Your task to perform on an android device: I have to edit the phone number of my friend, Brian. I have to add his another phone number 9149069348. Edit the contact in the drupe app.
Image 0: 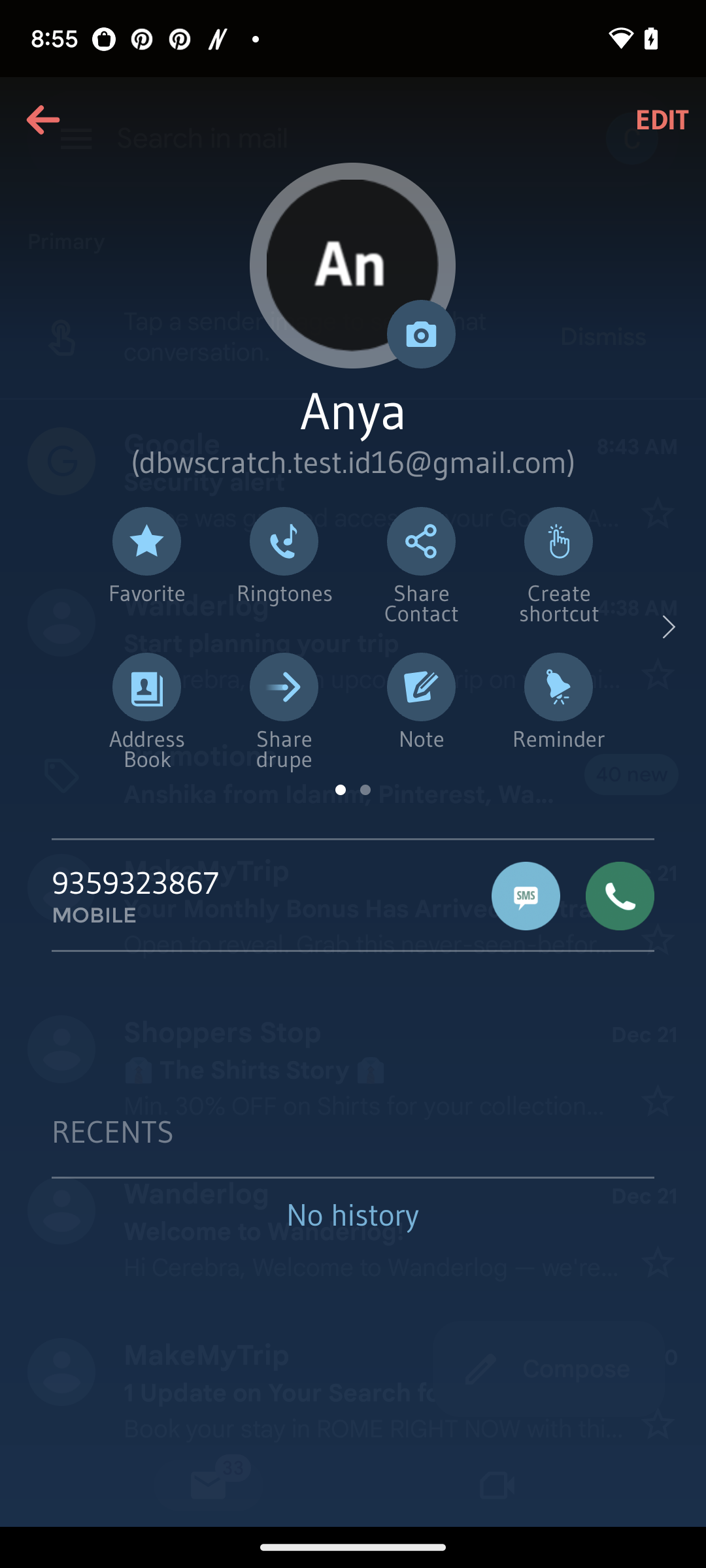
Click on the back button.
Step 0: click (42, 120)
Image 1: 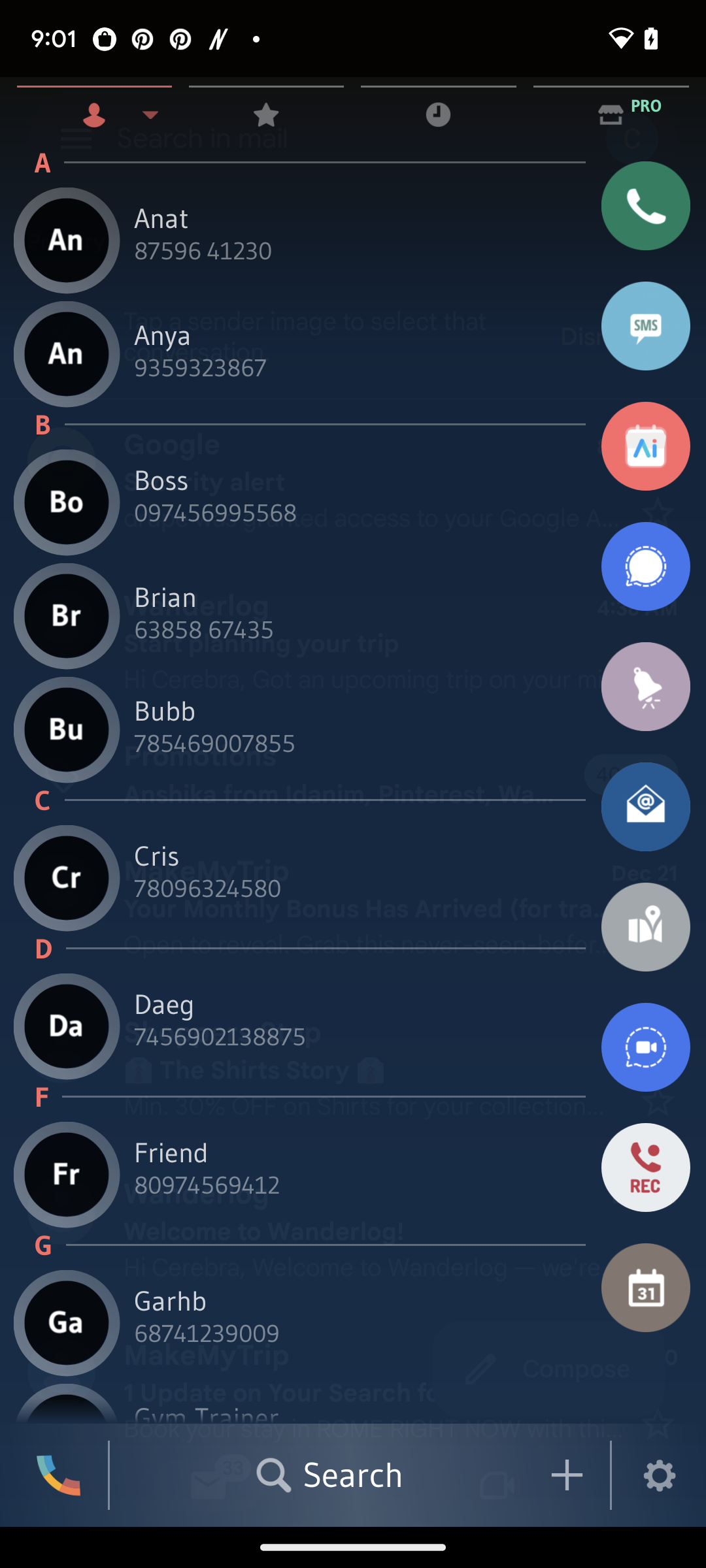
Click on the Brian's contact.
Step 1: click (353, 596)
Image 2: 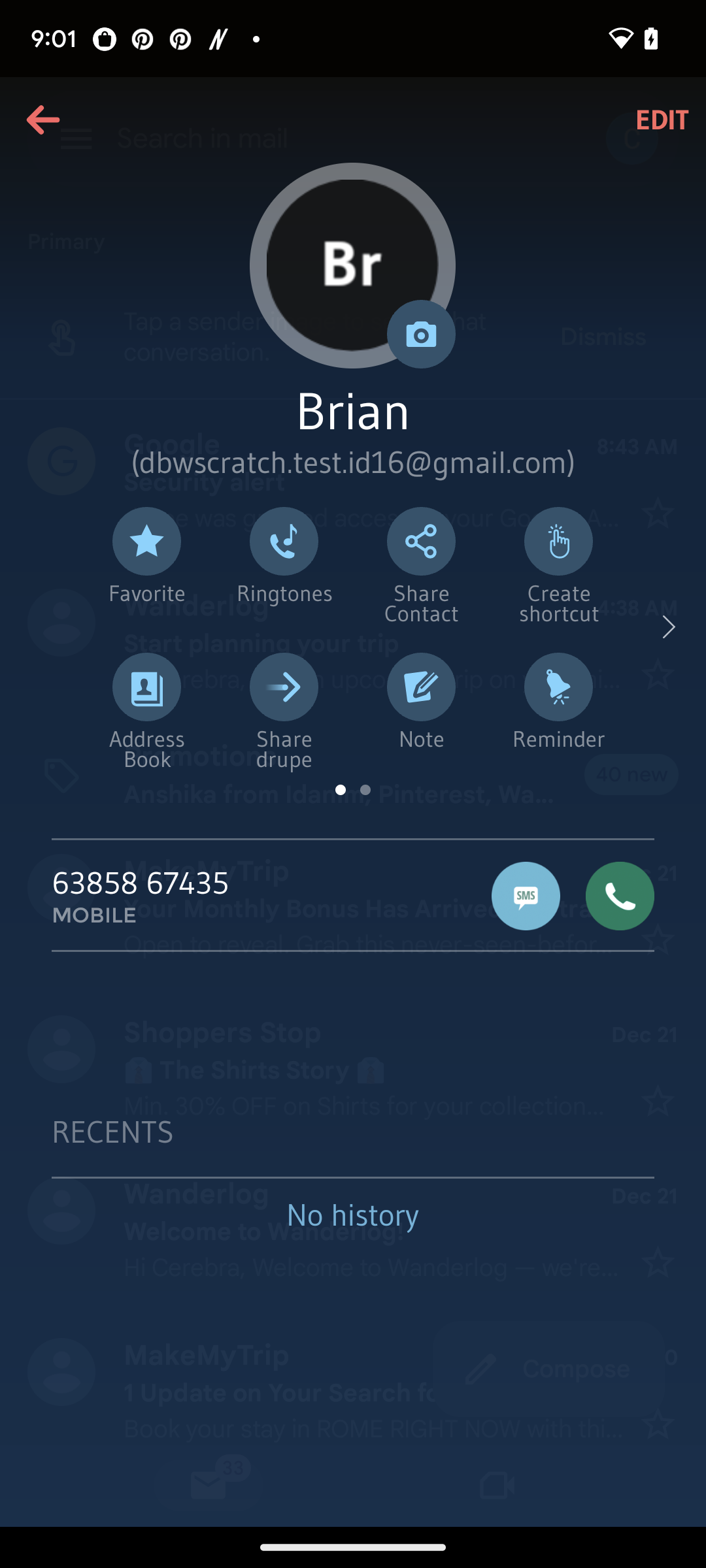
Click on the edit button.
Step 2: click (662, 120)
Image 3: 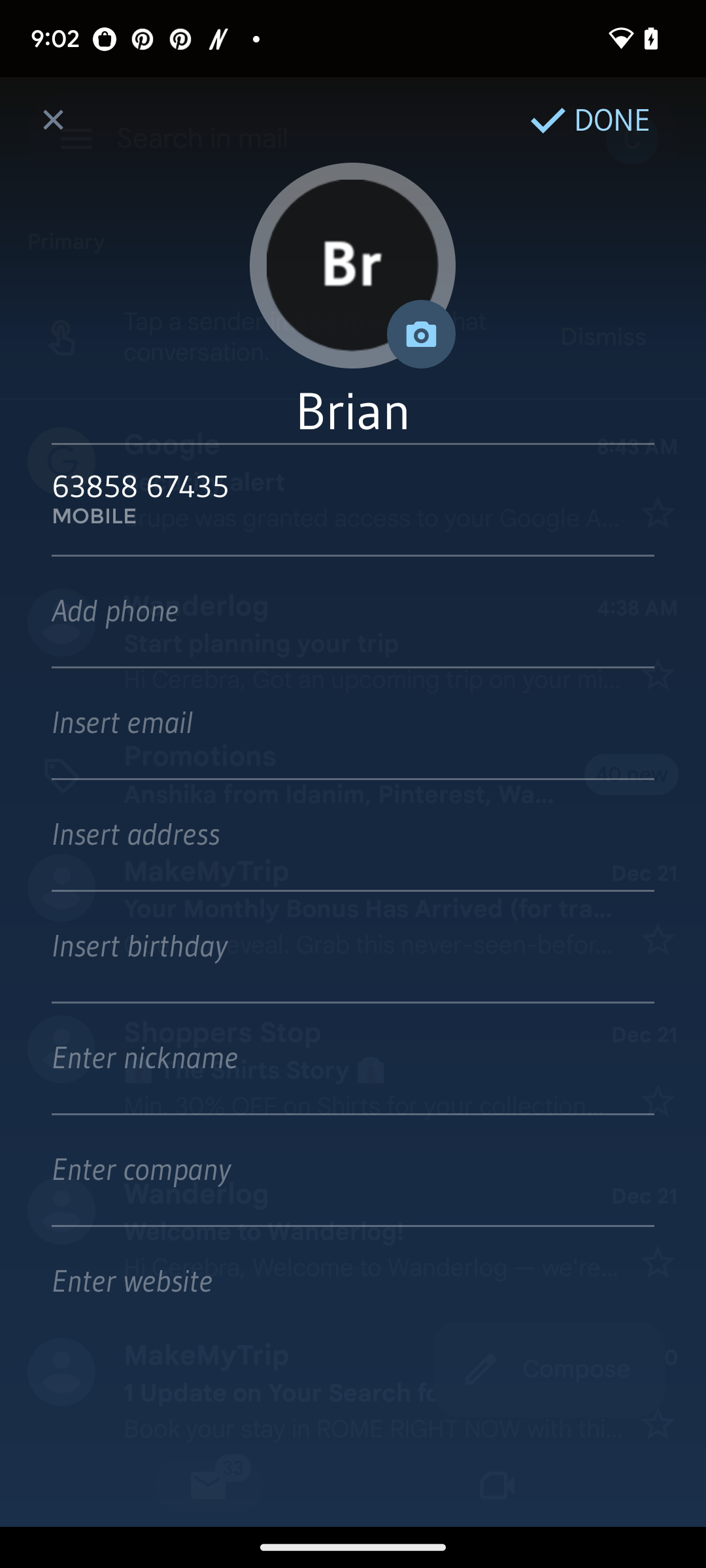
Click on the add phone.
Step 3: click (327, 610)
Image 4: 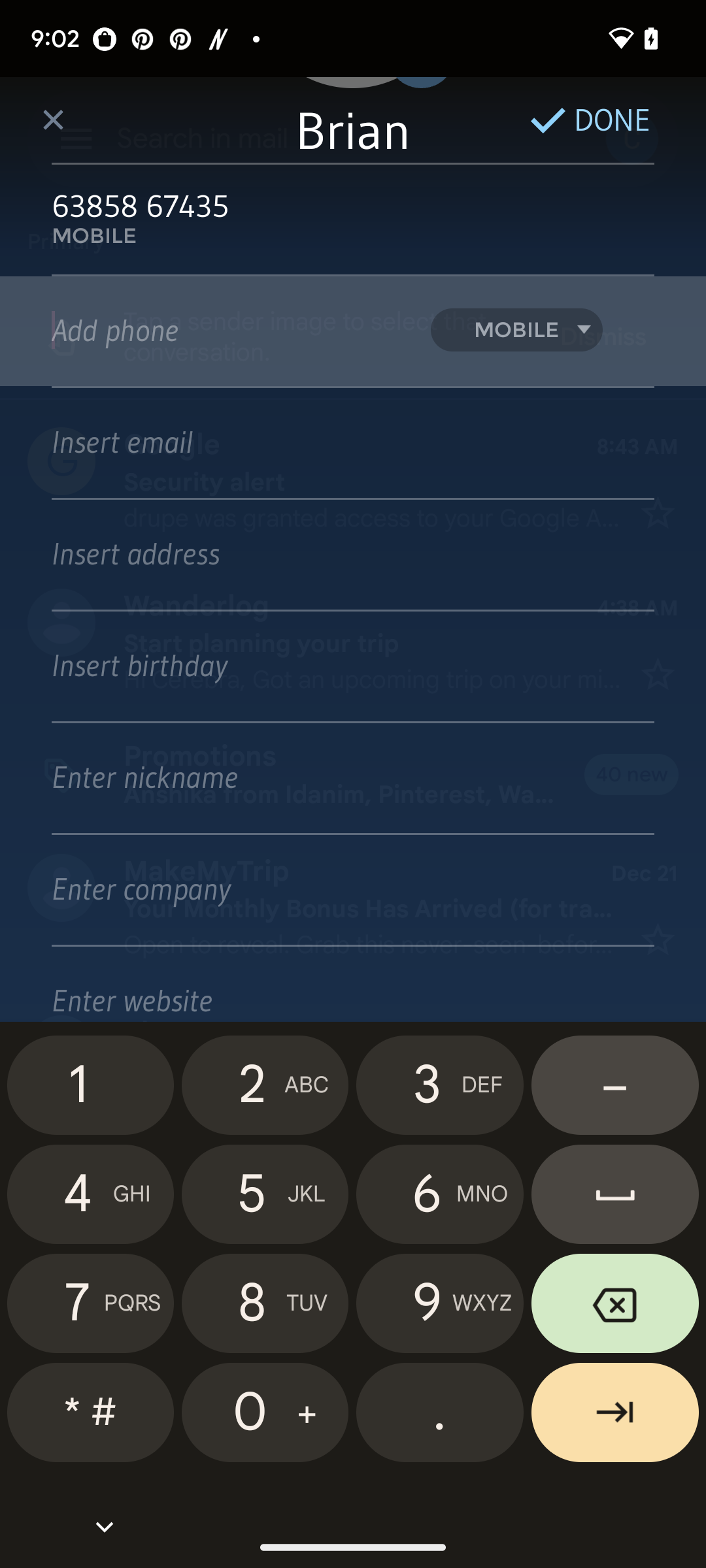
Enter the second number, 9149069348.
Step 4: type "9149069348"
Image 5: 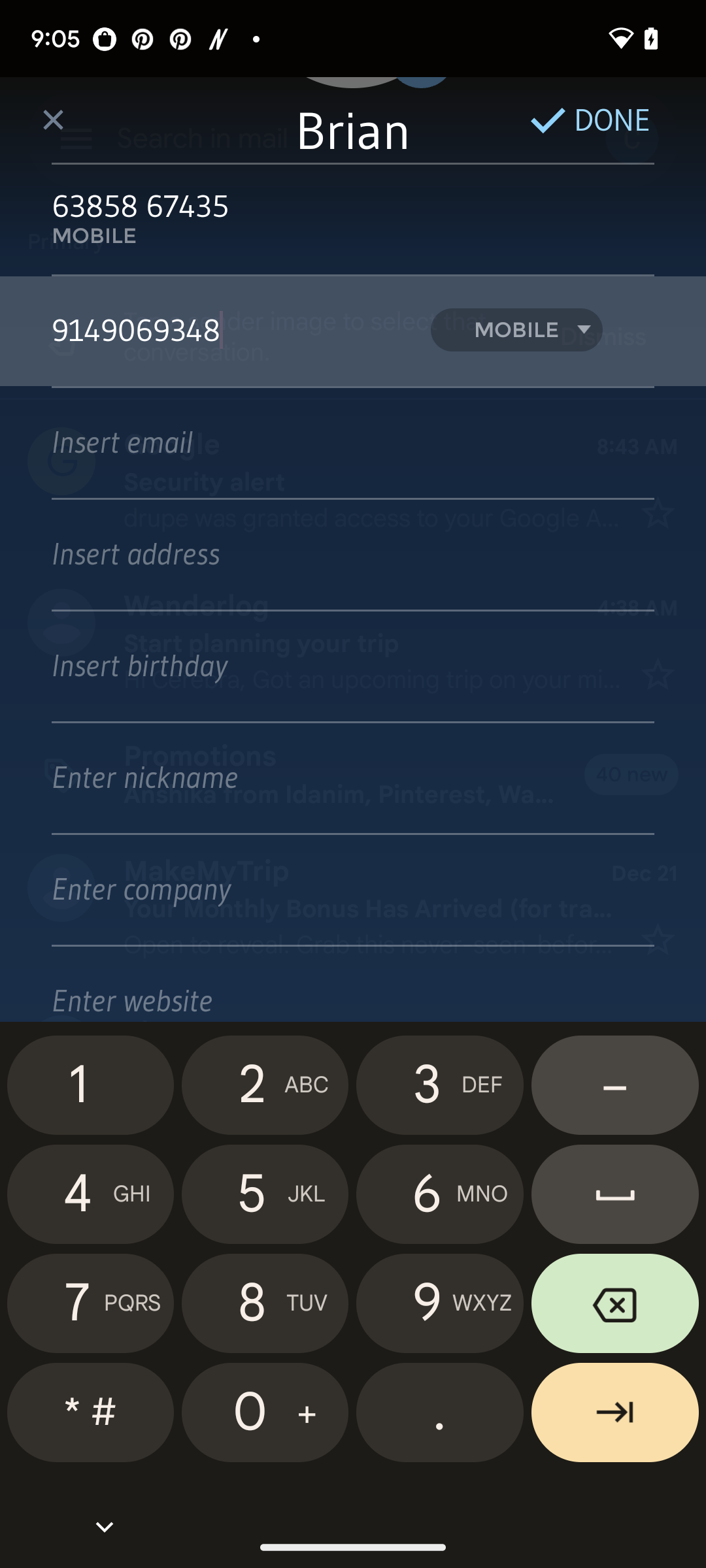
Click on the save button.
Step 5: click (590, 120)